Your task to perform on an android device: Today's day was very tiring, so I want to watch some YouTube shorts to relax for some time.
Image 0: 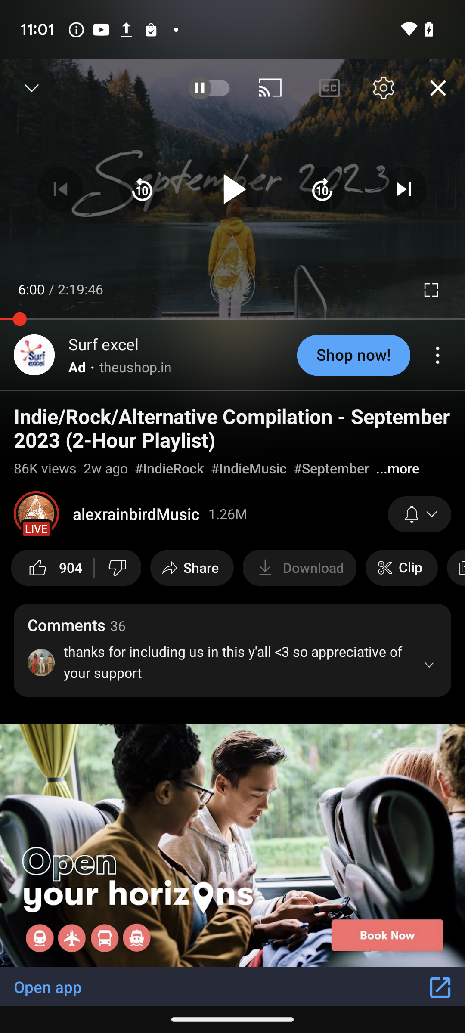
Minimize the Youtube video
Step 0: scroll up
Image 1: 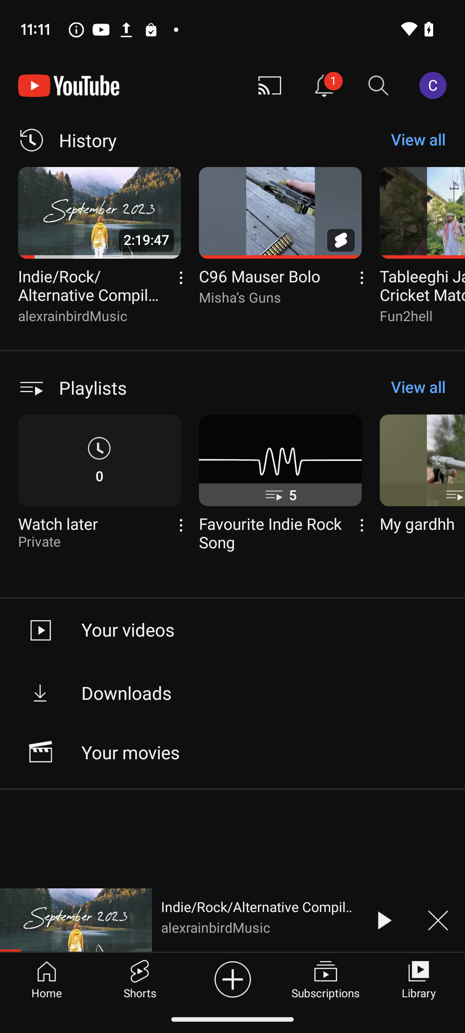
Go to the shorts tab.
Step 1: click (139, 978)